Your task to perform on an android device: I'd like to open and view the searched file Backup.txt.
Image 0: 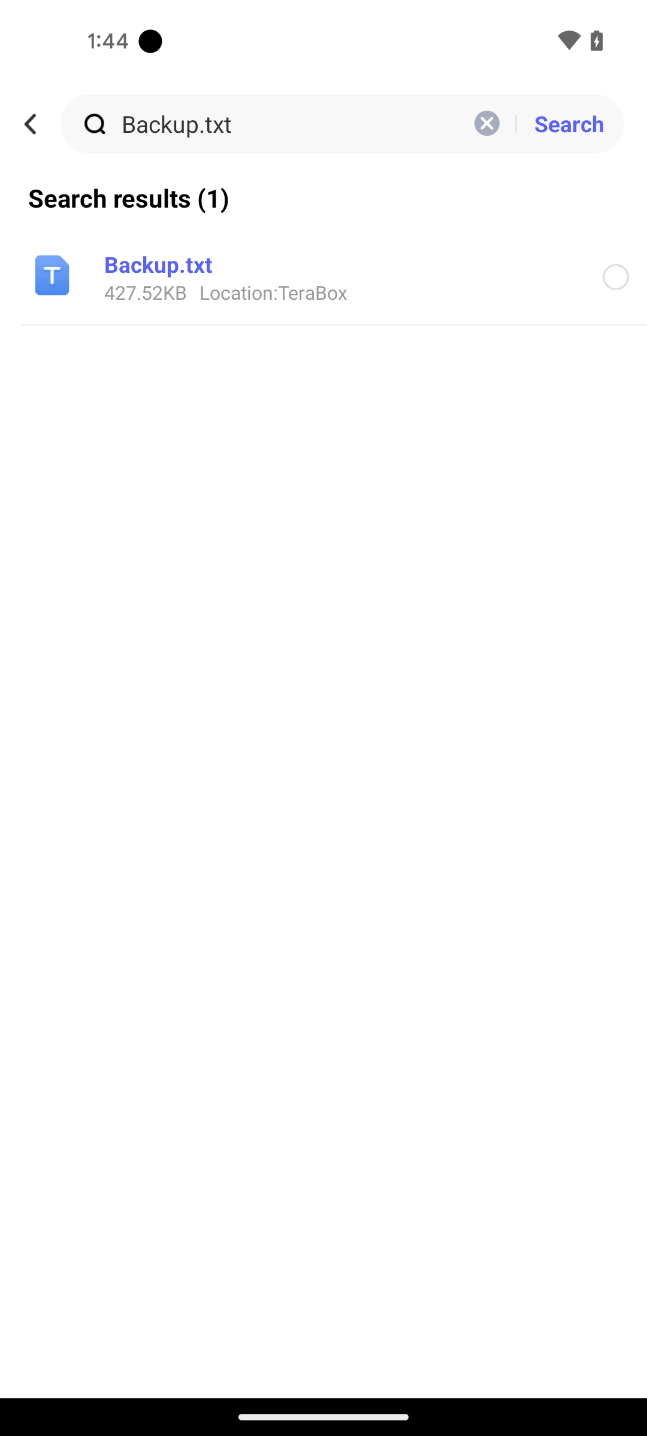
click on the file to open
Step 0: click (344, 254)
Image 1: 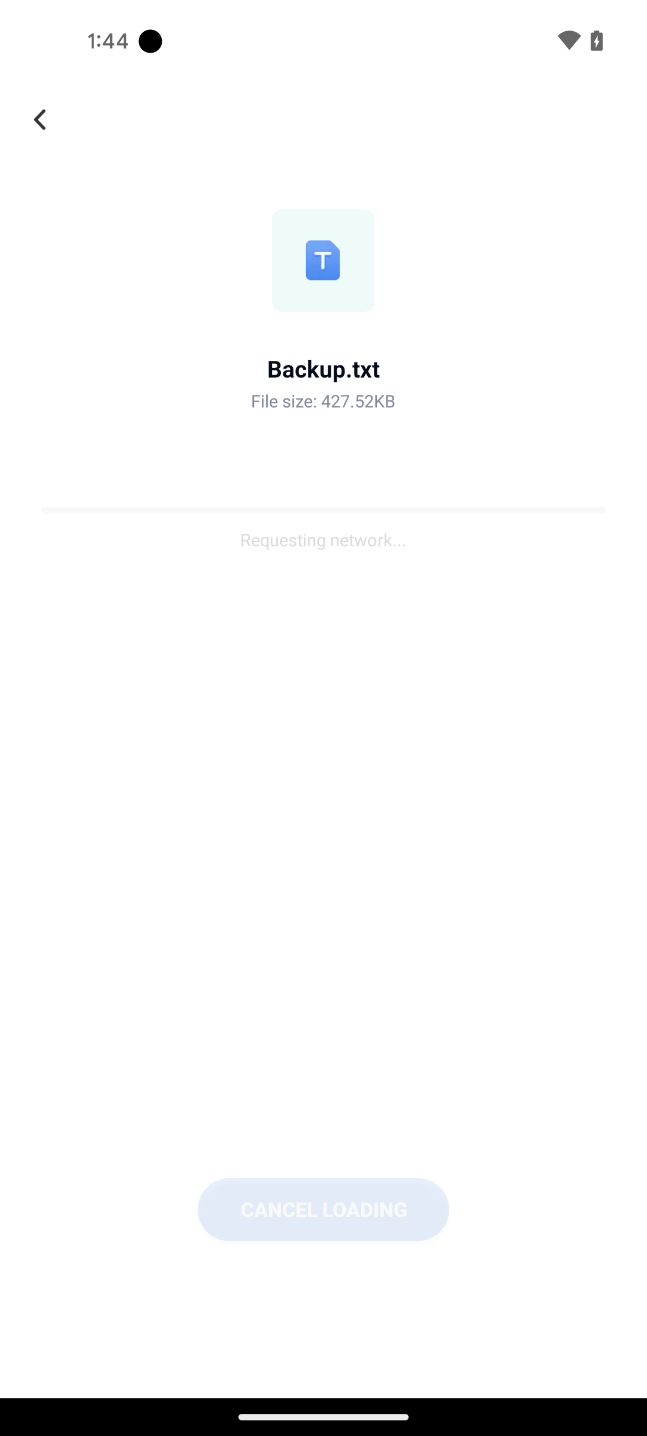
click on the file to open
Step 1: wait
Image 2: 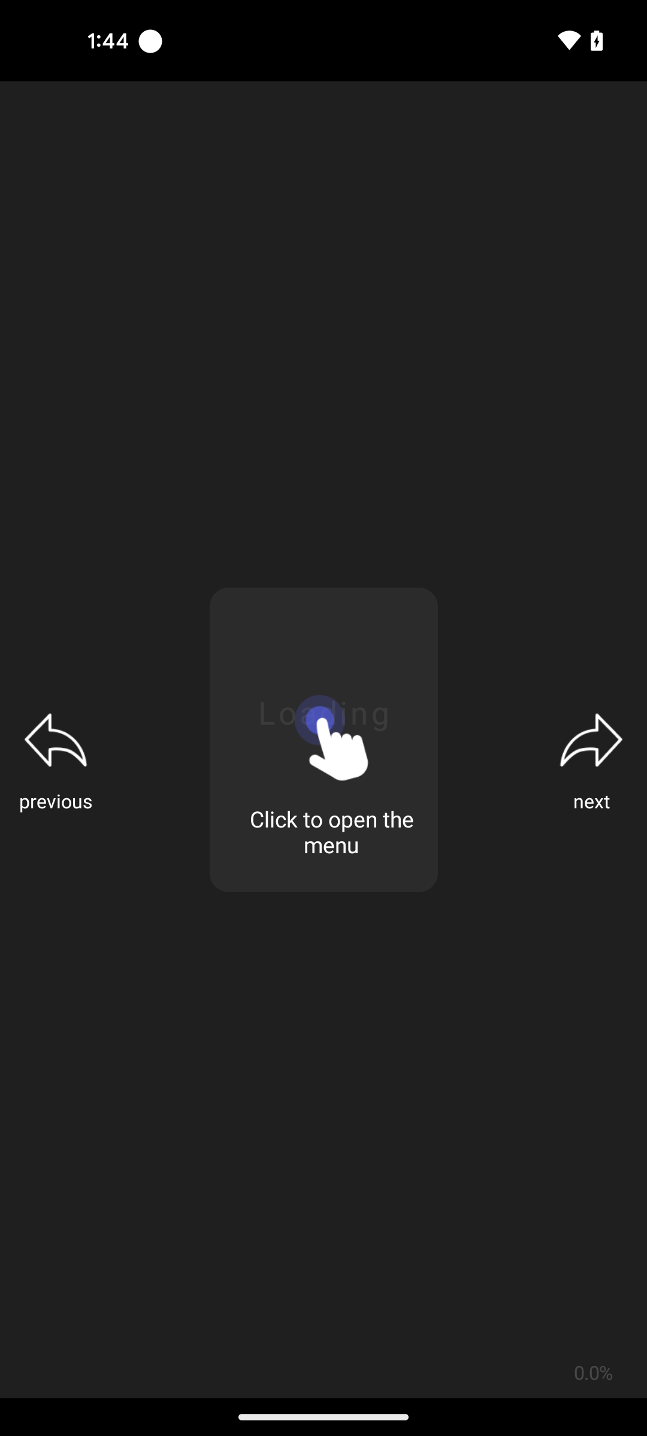
click on the file to open
Step 2: wait